Your task to perform on an android device: Play the live music of latin music radio station "Latina Stereo" on the Radioline app.
Image 0: 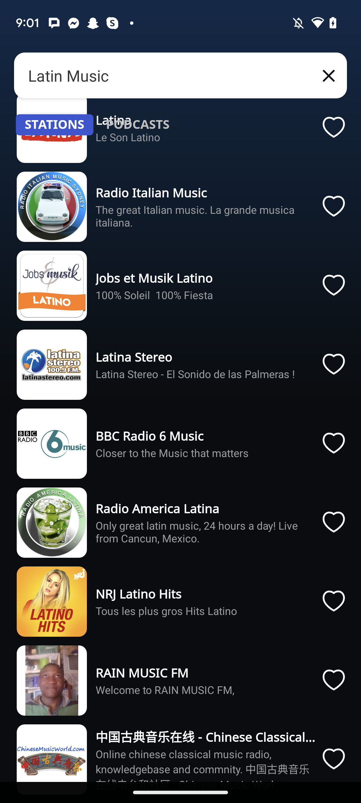
Click on the "Latina Stereo" tab.
Step 0: click (206, 374)
Image 1: 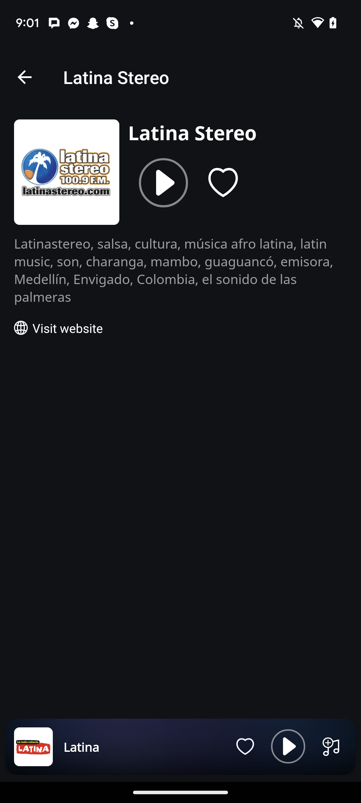
Click on the Play icon of Latina Stereo Radio station.
Step 1: click (154, 181)